Your task to perform on an android device: I'm interested in Reebok Classic leather Shoes, so browse these shoes in the Footshop app.
Image 0: 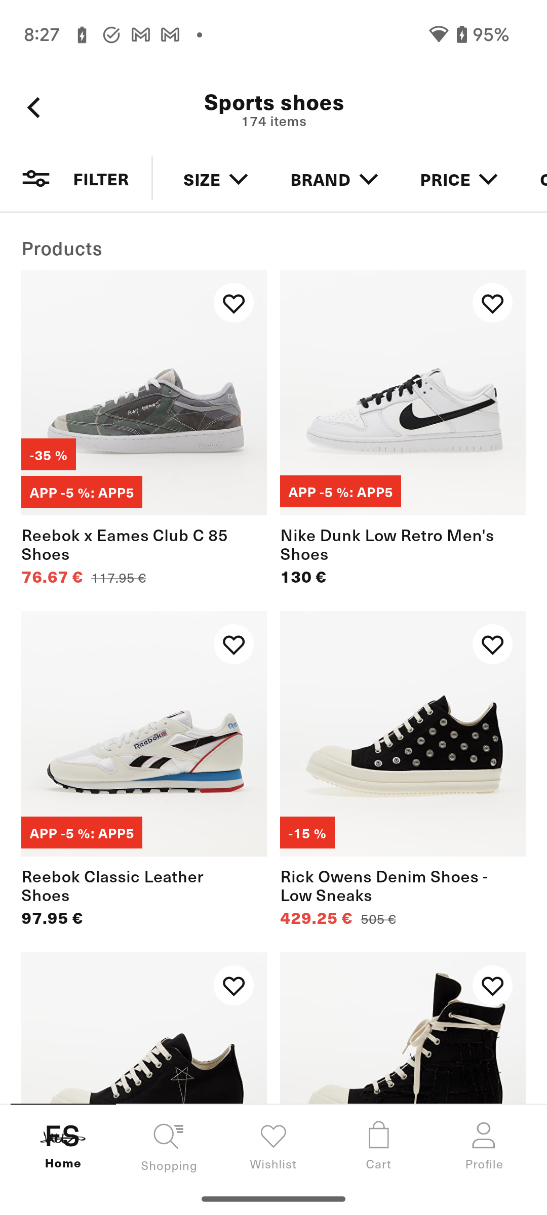
Click on the Reebok Classic leather Shoes to browse these shoes.
Step 0: click (144, 771)